Your task to perform on an android device: Look for the door locks with smart locks category on the temu app before making a decision. I want to add specifications.
Image 1: 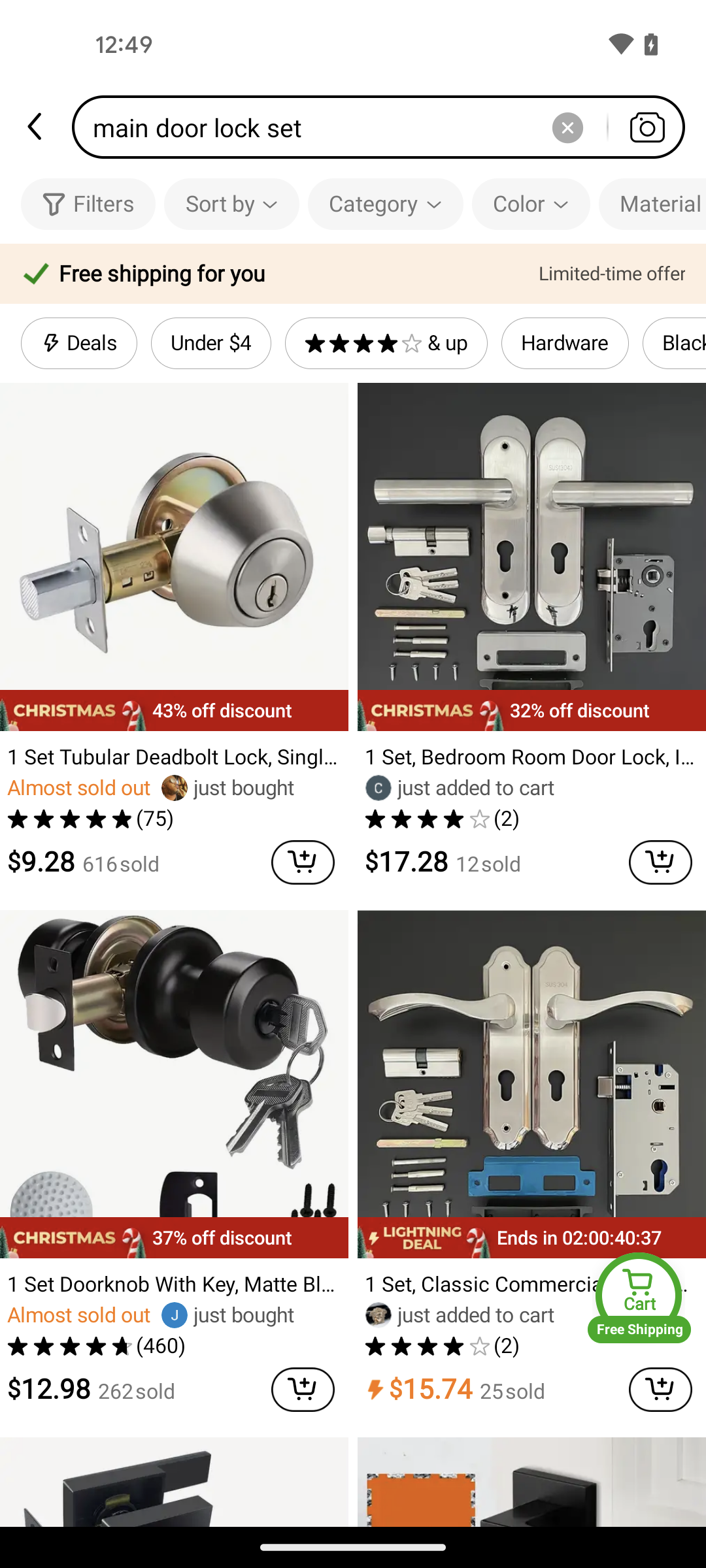
Tap on the filters option
Step 1: click (103, 204)
Image 2: 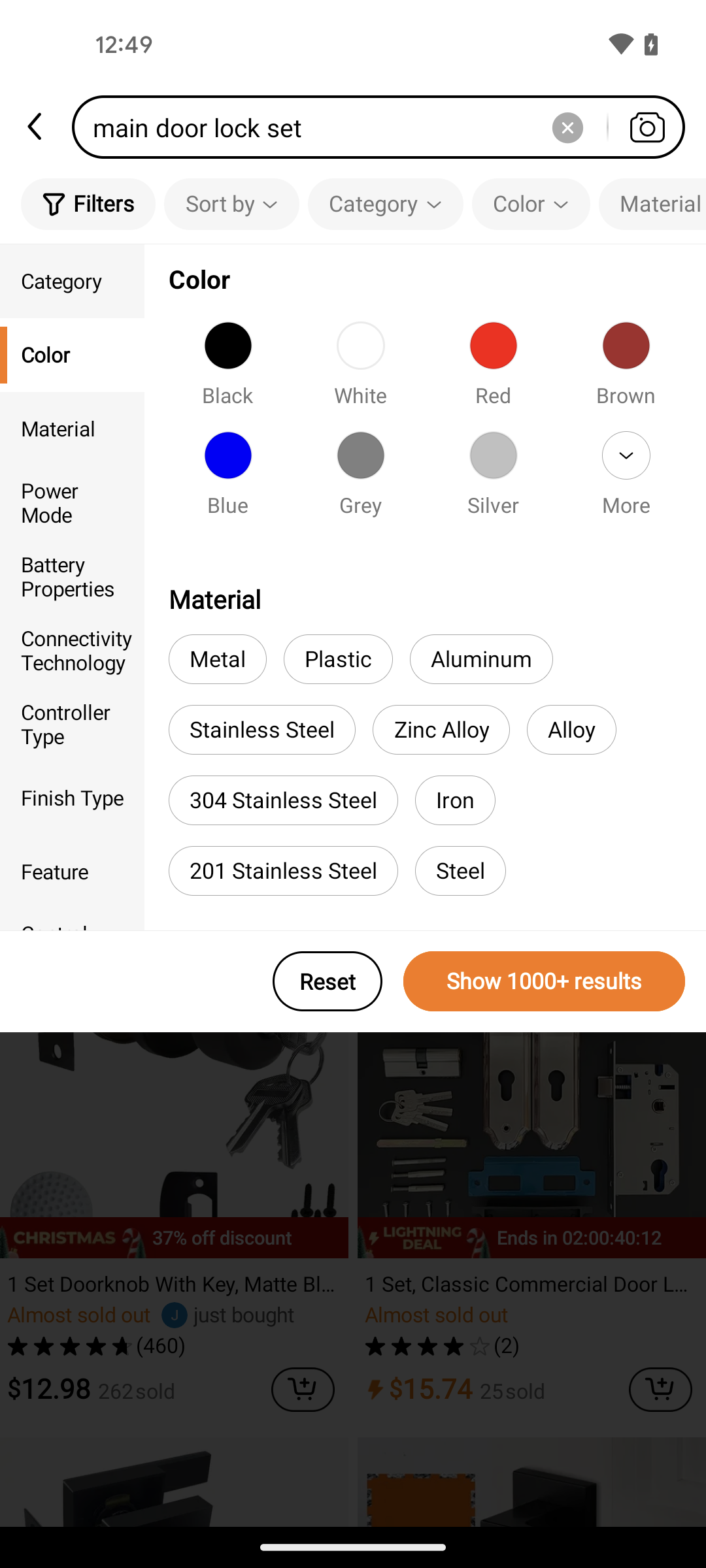
Select the category option
Step 2: click (72, 281)
Image 3: 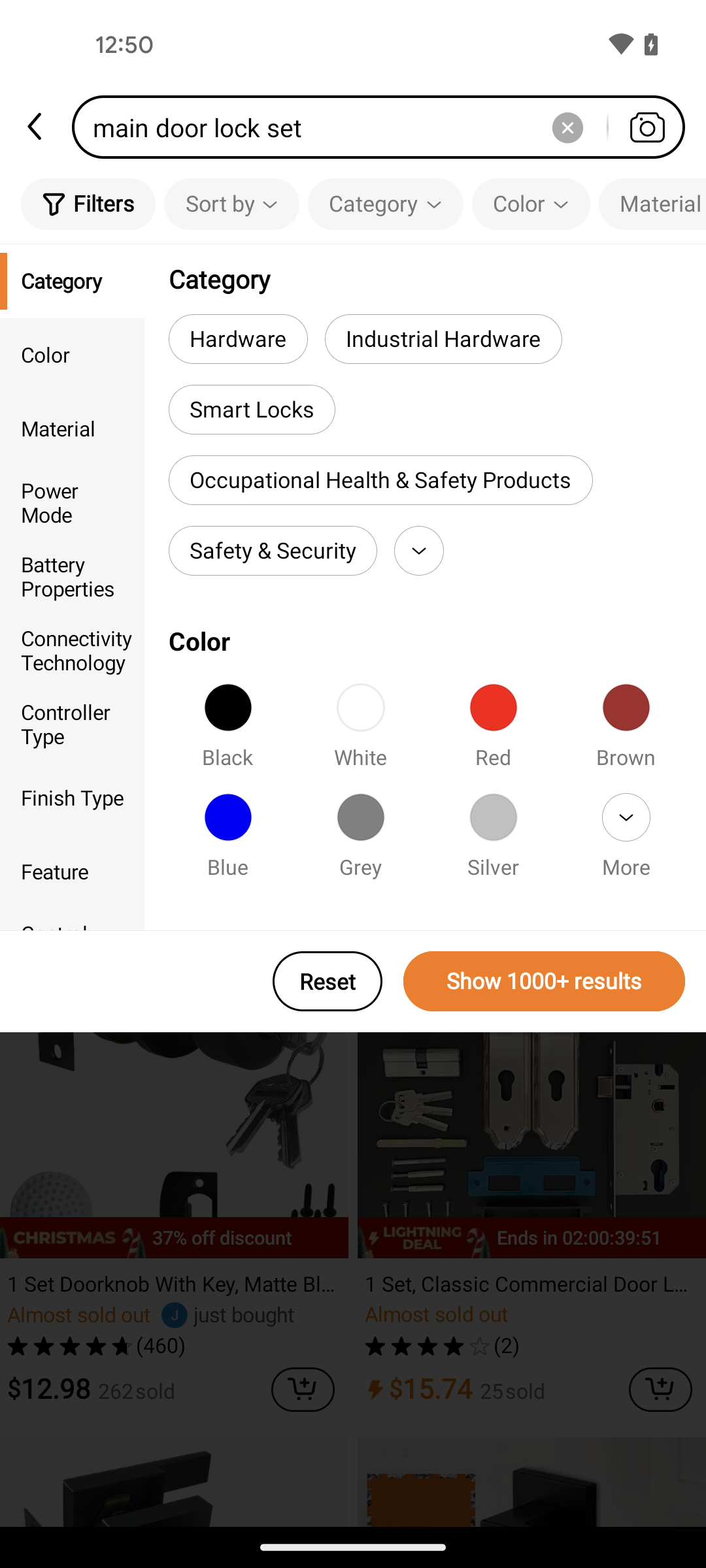
Click on the smart locks option
Step 3: click (252, 410)
Image 4: 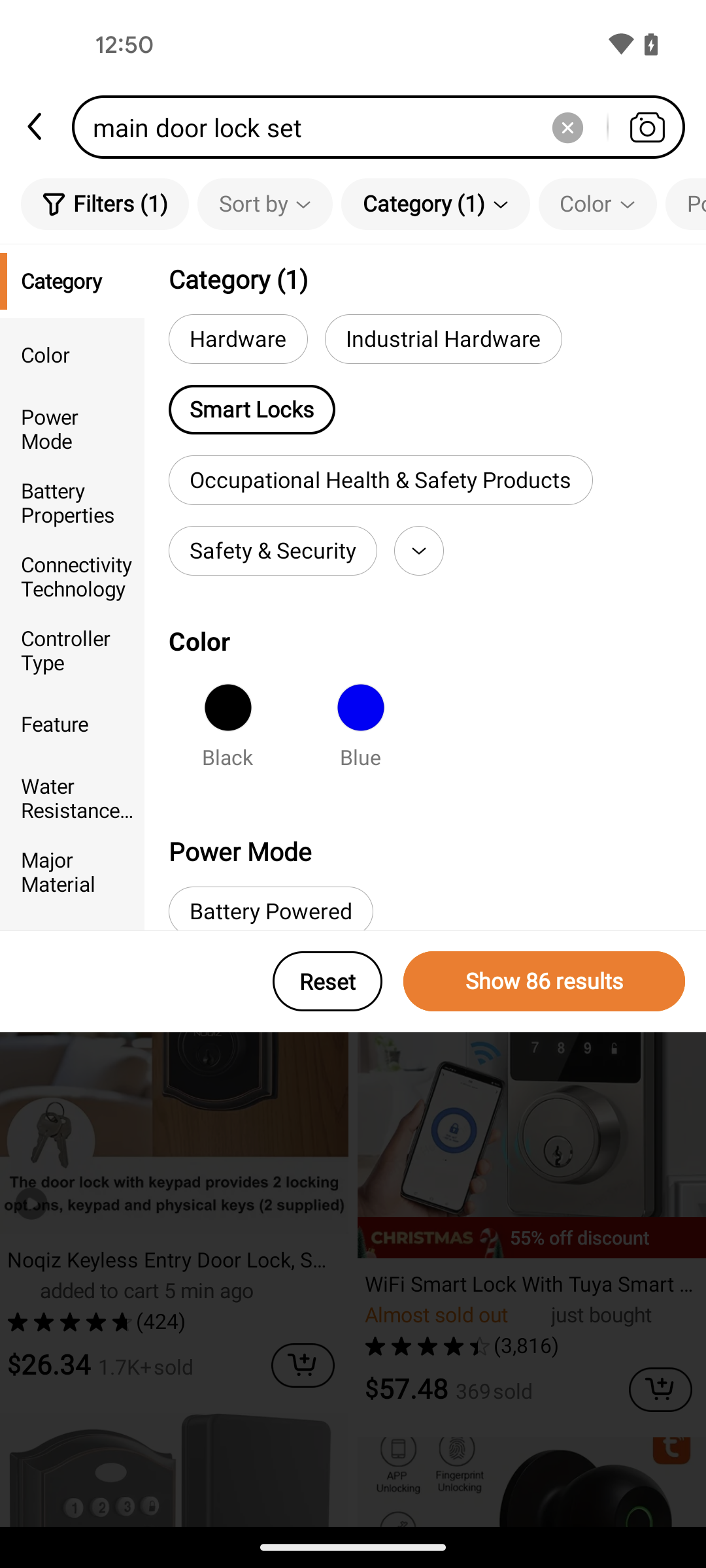
Tap on the show 86 results button
Step 4: click (544, 981)